Your task to perform on an android device: Open the Etsy app, search for the Personalised Framed Wall Art in the search bar and tap on the search button to view the painting. 
Image 0: 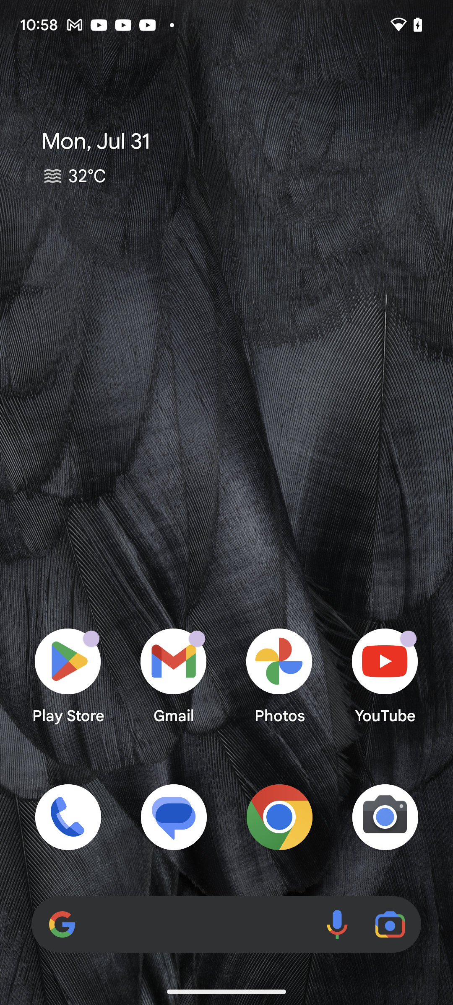
Open the Etsy App
Step 0: open app "Etsy"
Image 1: 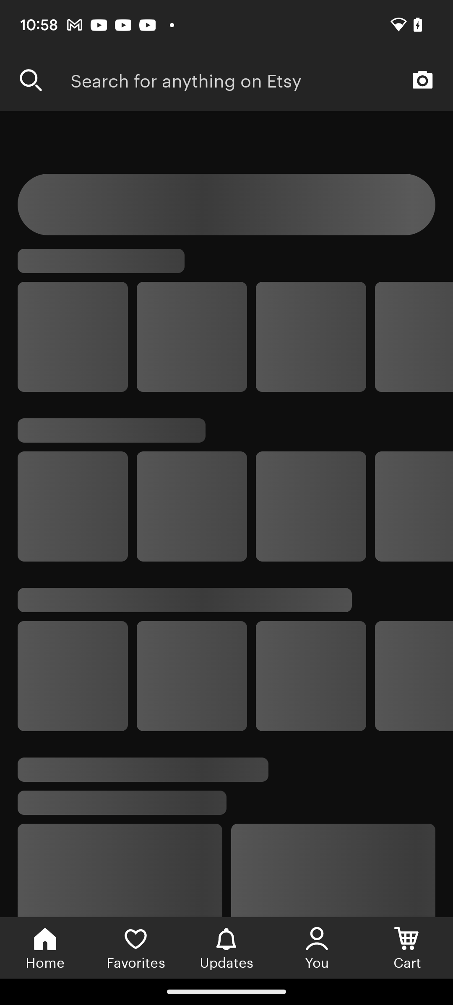
Open the Etsy App
Step 1: wait
Image 2: 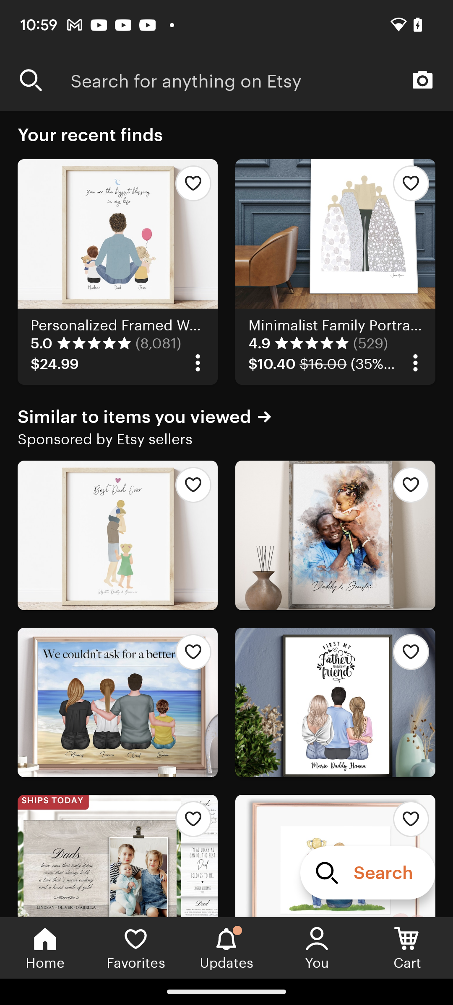
Click on the Search Bar
Step 2: click (262, 80)
Image 3: 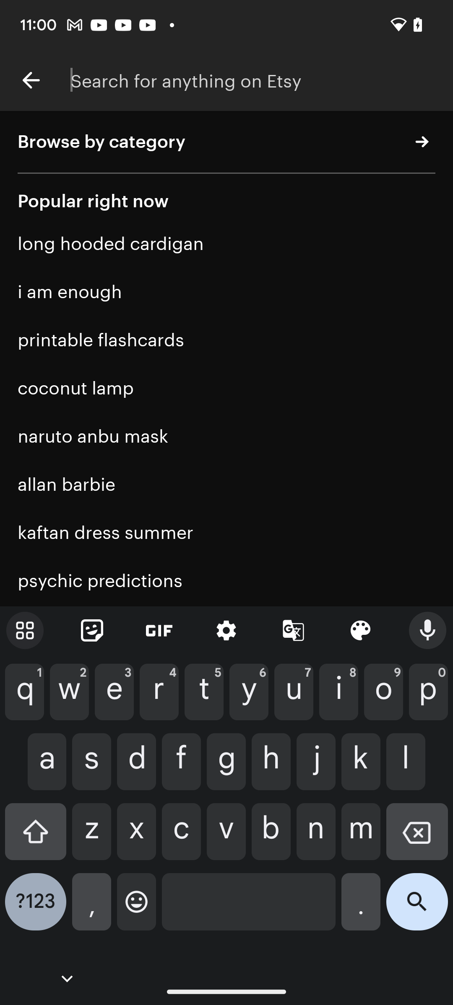
Search for the Personalised Framed Wall Art
Step 3: type "Personalised Framed Wall Art"
Image 4: 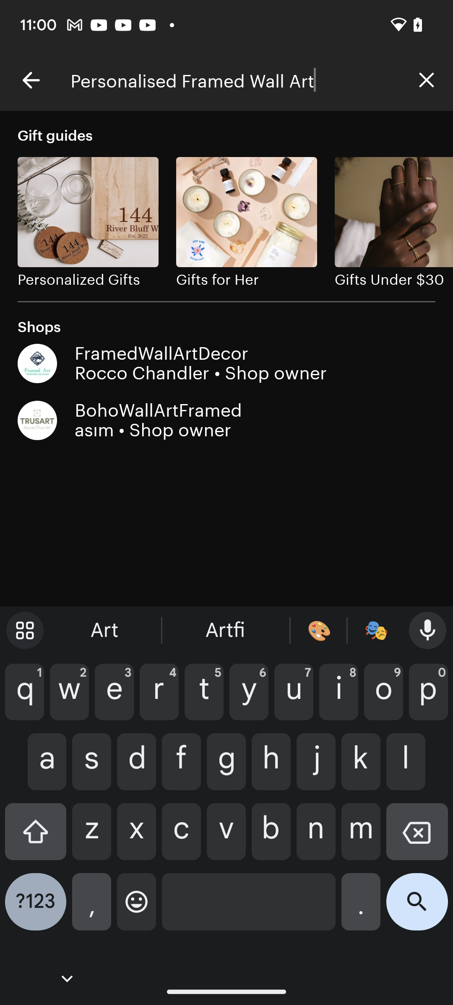
Click on the first suggestive result 
Step 4: click (66, 247)